Your task to perform on an android device: I want to convert the time zone between Vancouver, Canada where my friend Louis lives and my home time zone of Netherlands on the Easy Timezones app.
Image 0: 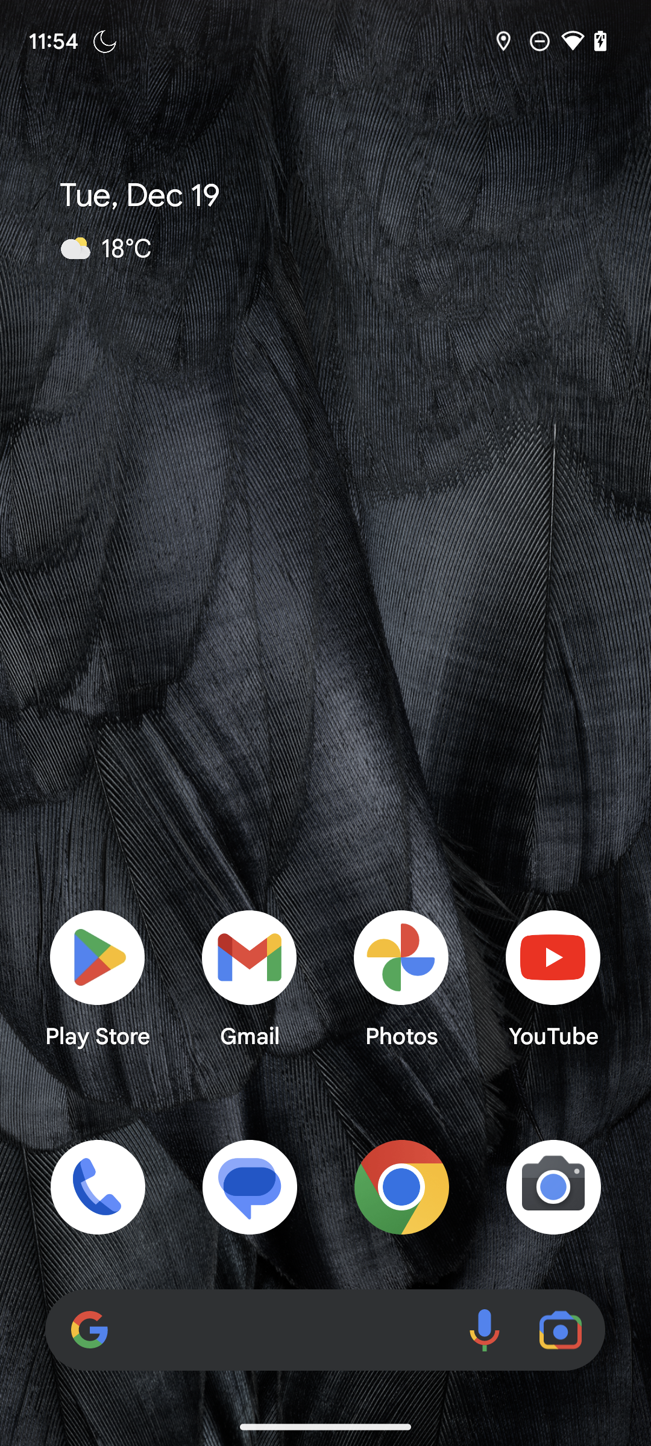
Open the Easy Timezones app.
Step 0: open app "Easy Timezones"
Image 1: 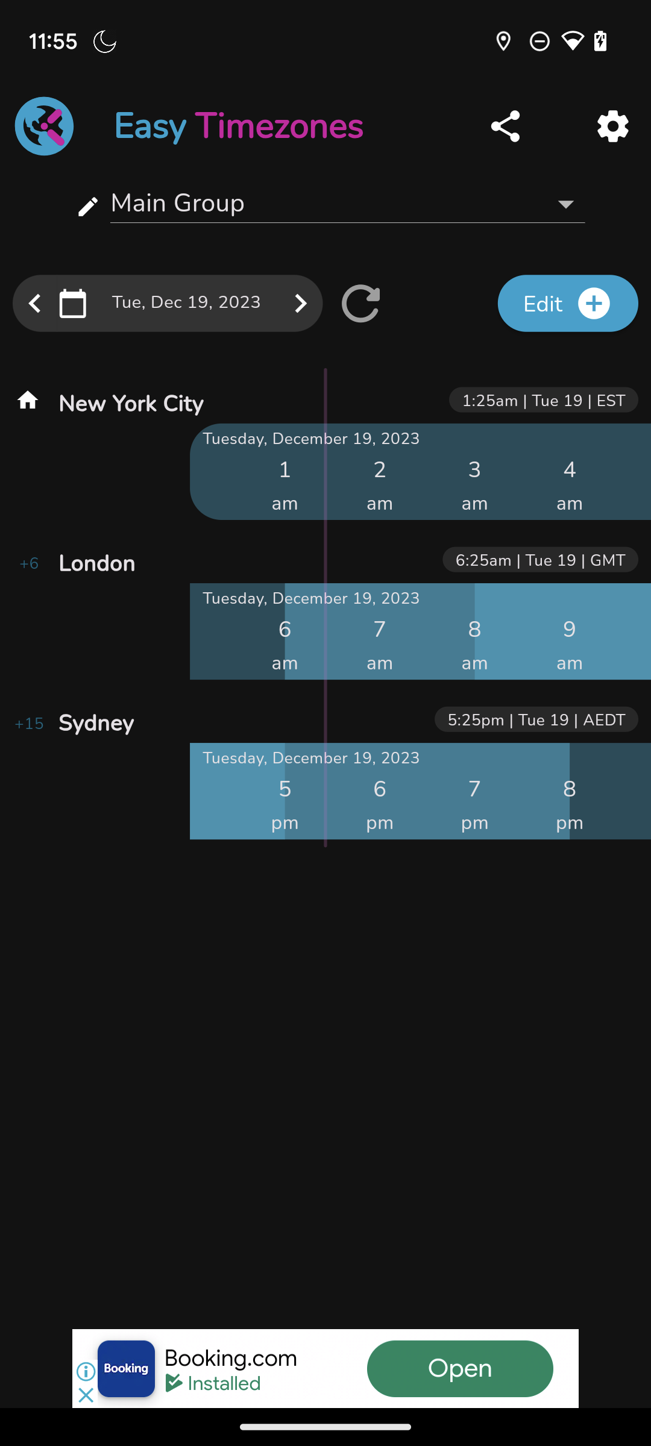
Click on Edit button.
Step 1: click (568, 304)
Image 2: 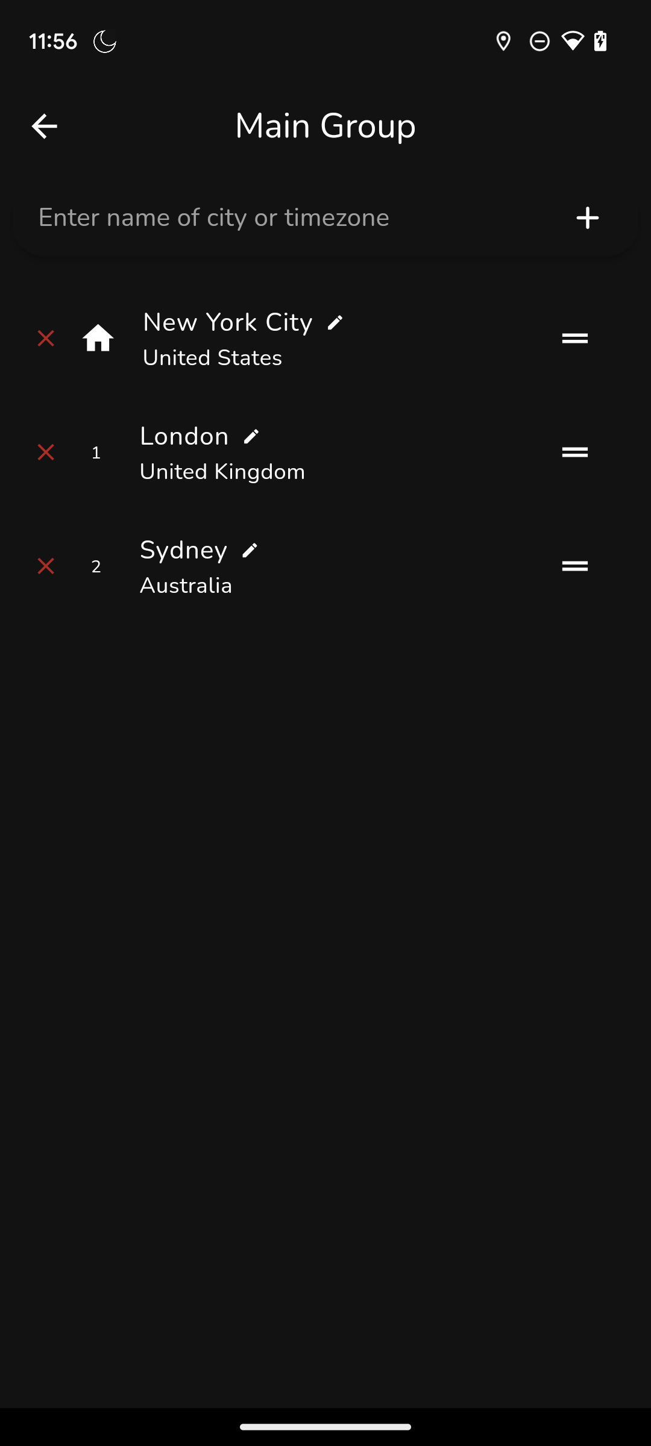
Enter Vancouver in the searchbox.
Step 2: type "Vancouver"
Image 3: 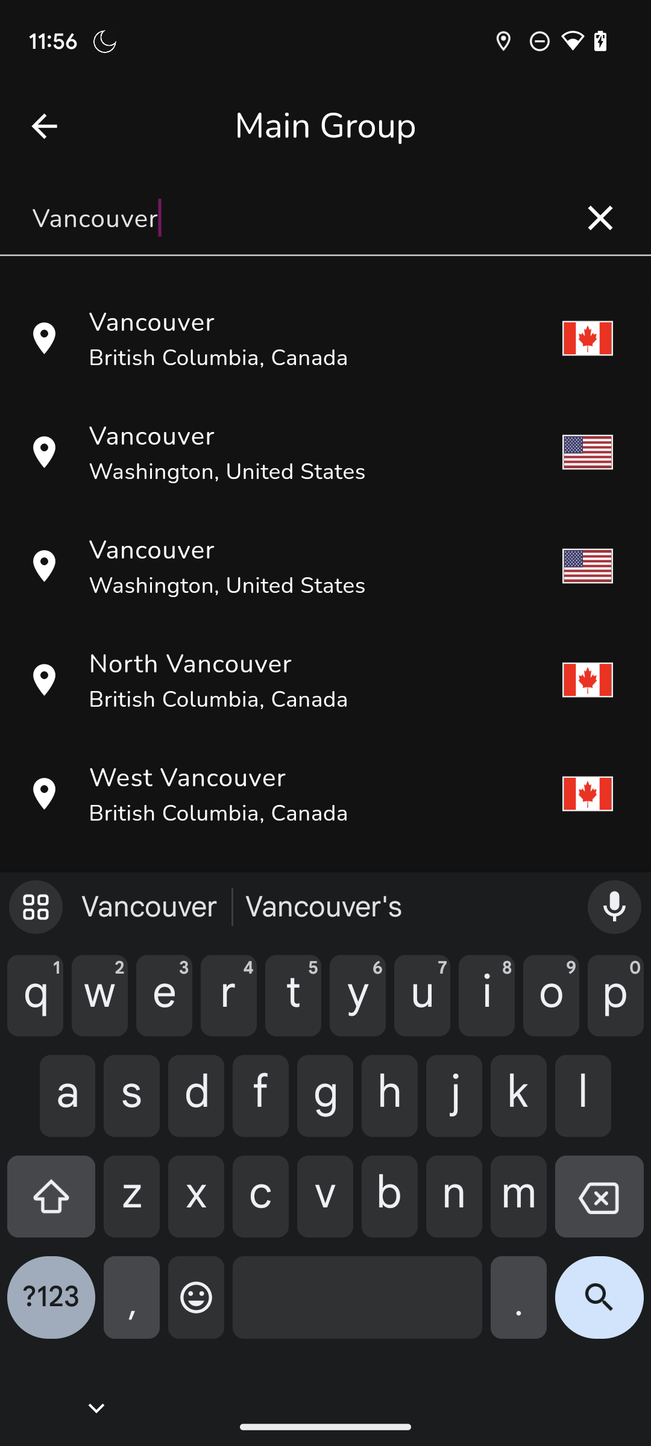
Click on the first suggestion.
Step 3: click (325, 338)
Image 4: 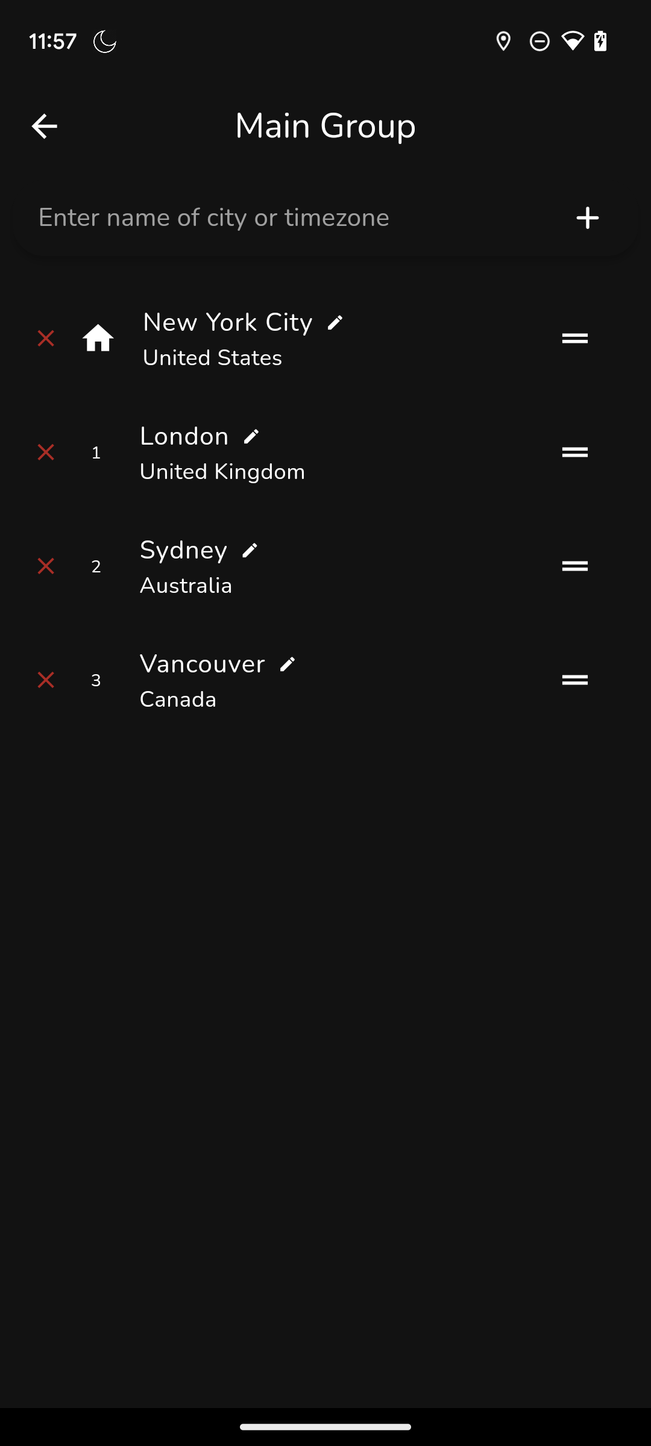
Enter Gouda in the searchbox.
Step 4: type "Gouda"
Image 5: 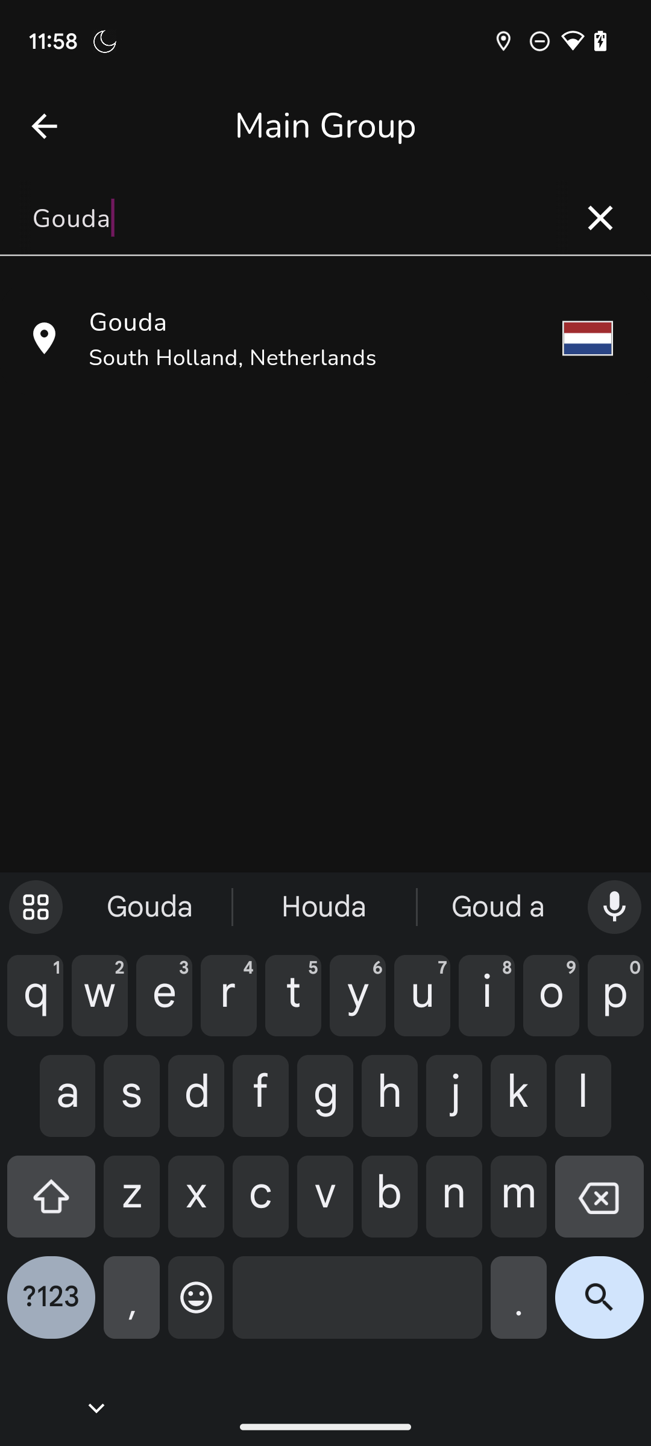
Click on the suggestion.
Step 5: click (325, 338)
Image 6: 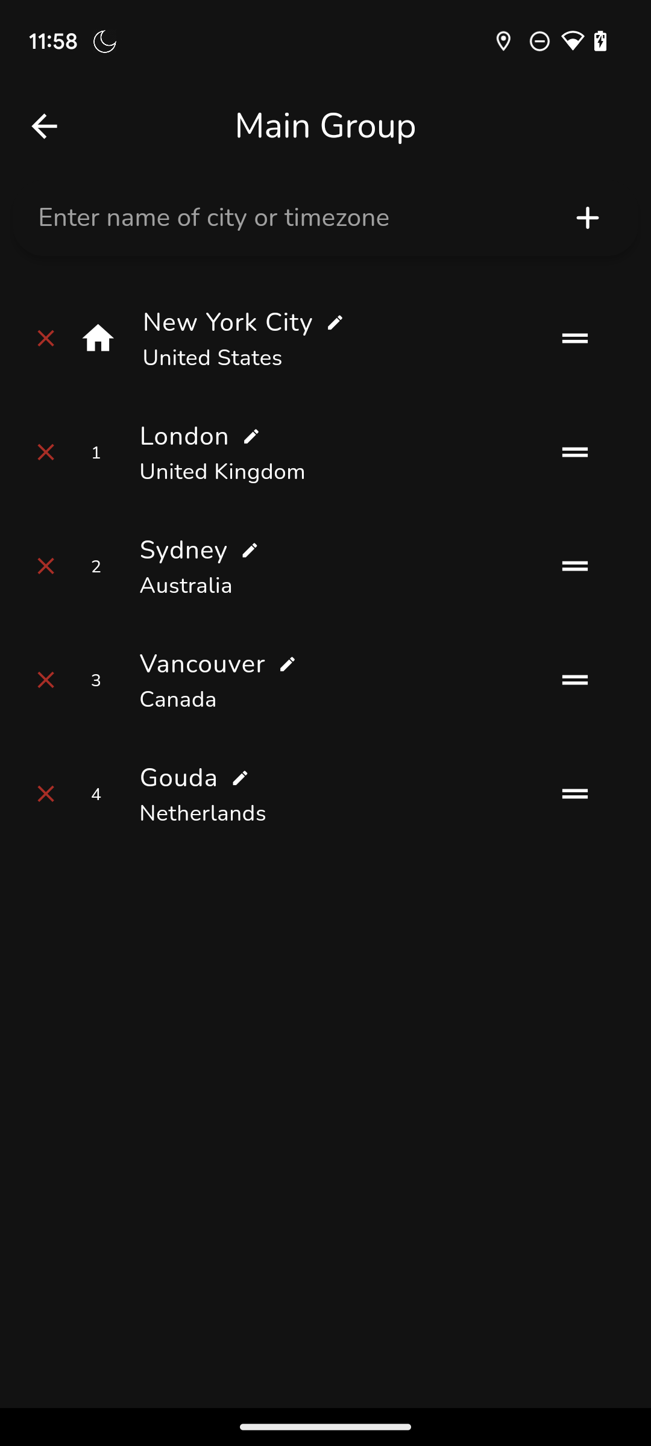
Click on the back icon.
Step 6: click (44, 126)